Your task to perform on an android device: Can you save the recipe for lemon cake with blueberries in the Kitchen Stories app to make it later?
Image 0: 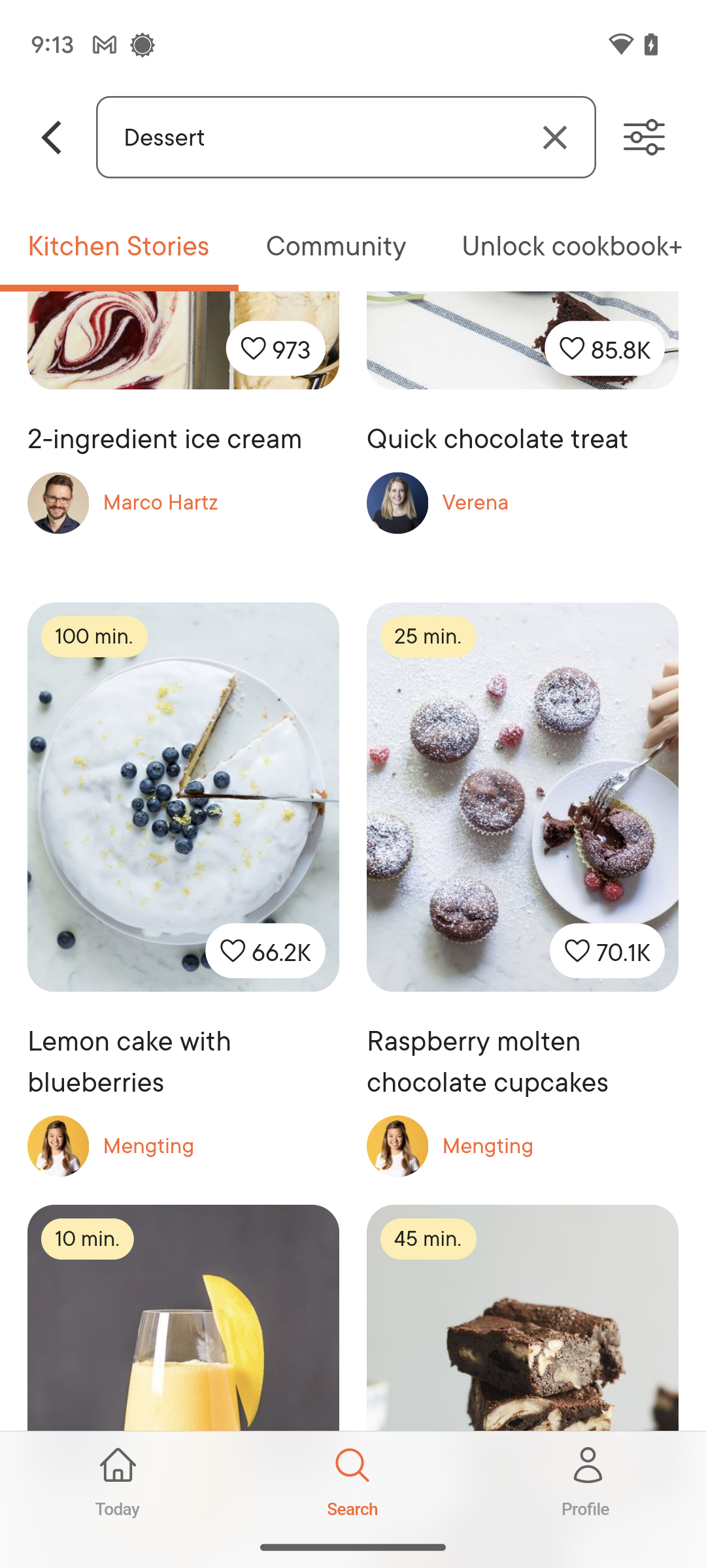
Click on the recipe for lemon cake with blueberries.
Step 0: click (183, 889)
Image 2: 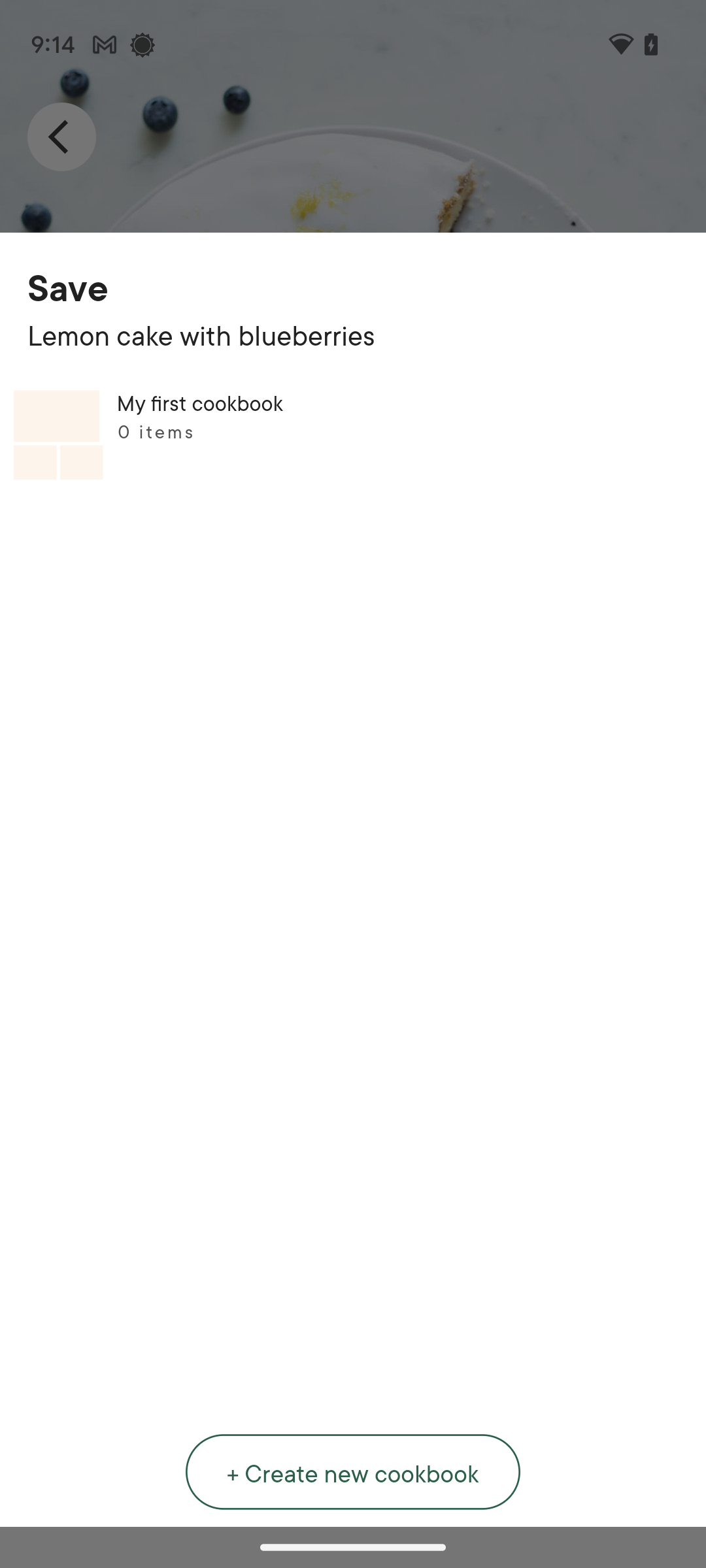
Click on my first cookbook.
Step 2: click (353, 900)